Your task to perform on an android device: I want to save the application in the Docs app.
Image 0: 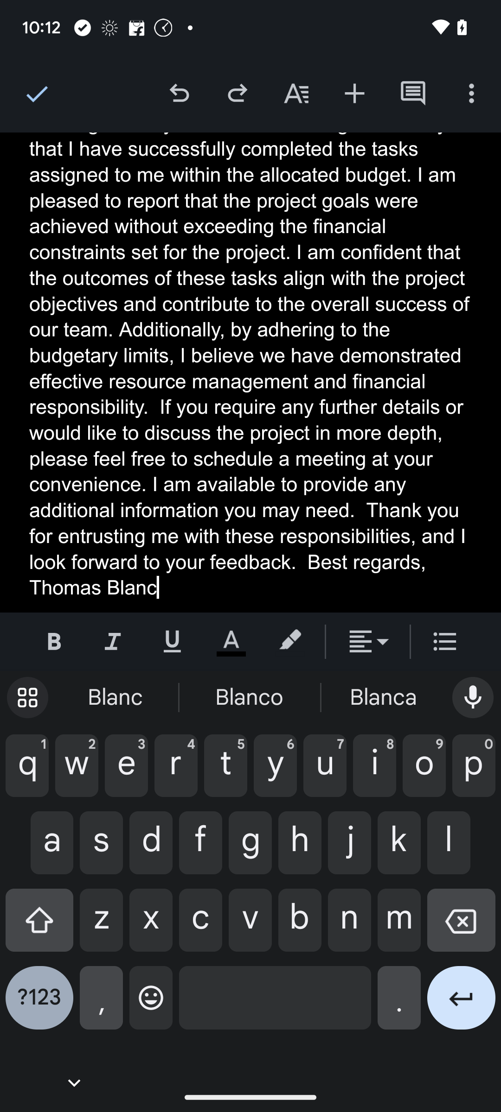
Click on the tick button at the top left of the screen.
Step 0: click (34, 93)